Your task to perform on an android device: I am loving the latest songs played by Me and wanted to listen to them again in sequence. Create a new playlist titled My playlist and add the last five played videos to the playlist in the YouTube app.
Image 0: 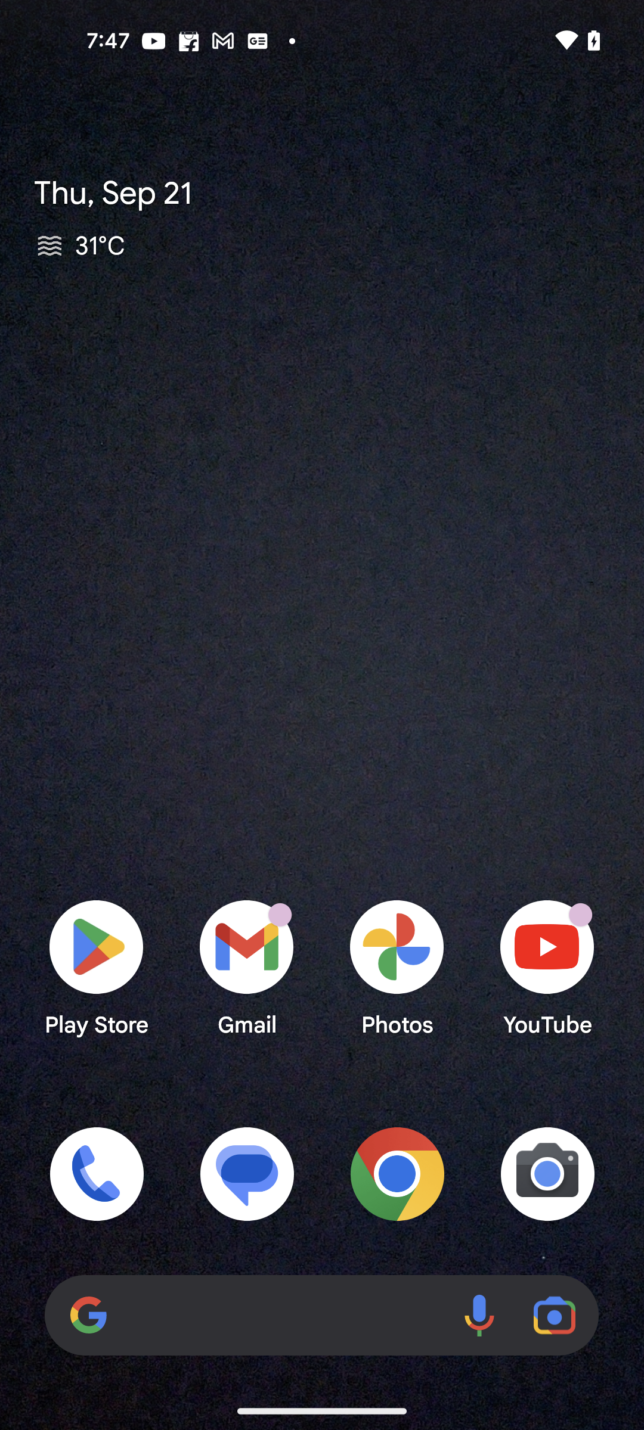
Open the YouTube app
Step 0: open app "YouTube"
Image 1: 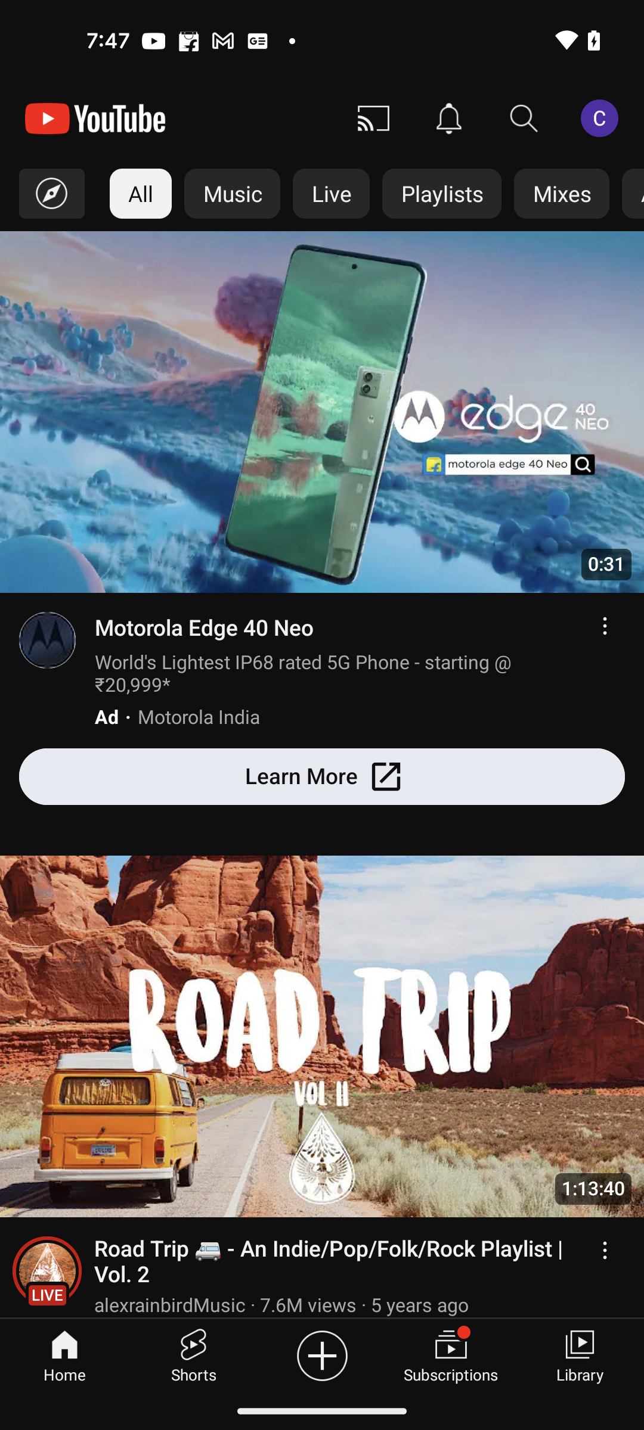
Go to the library section
Step 1: click (580, 1354)
Image 2: 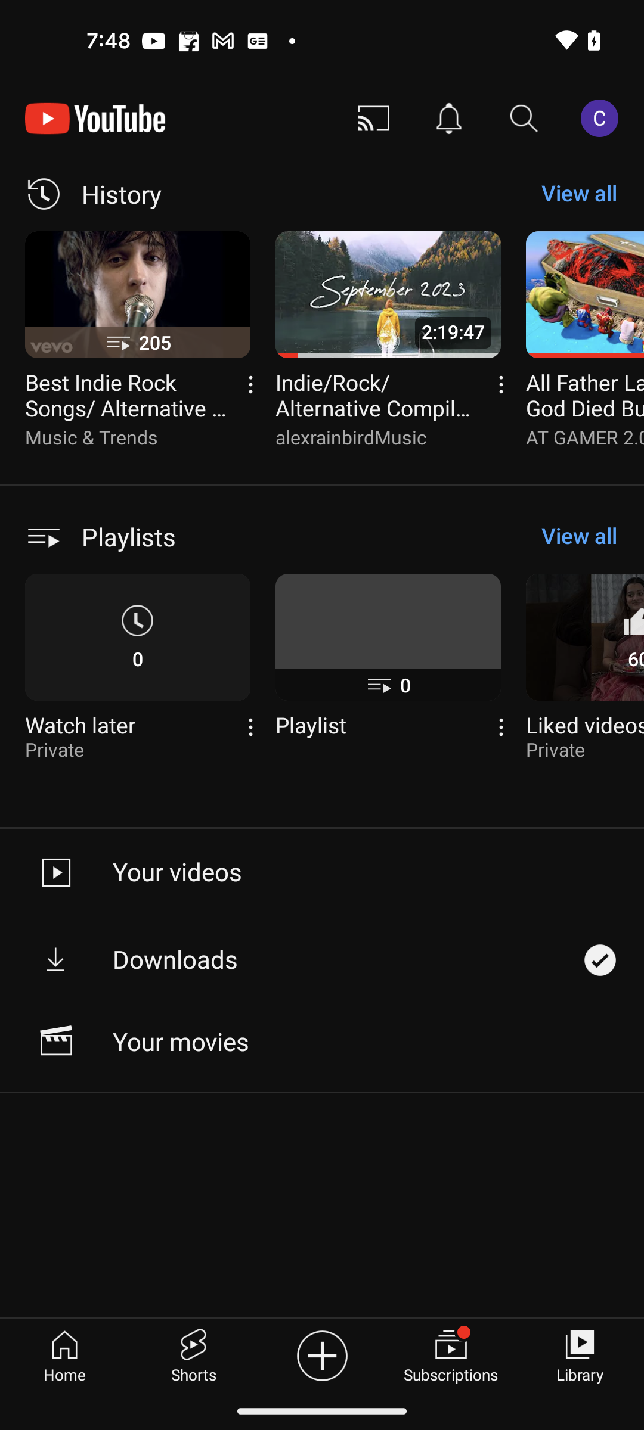
Swipe left the playlists tab
Step 2: scroll right
Image 3: 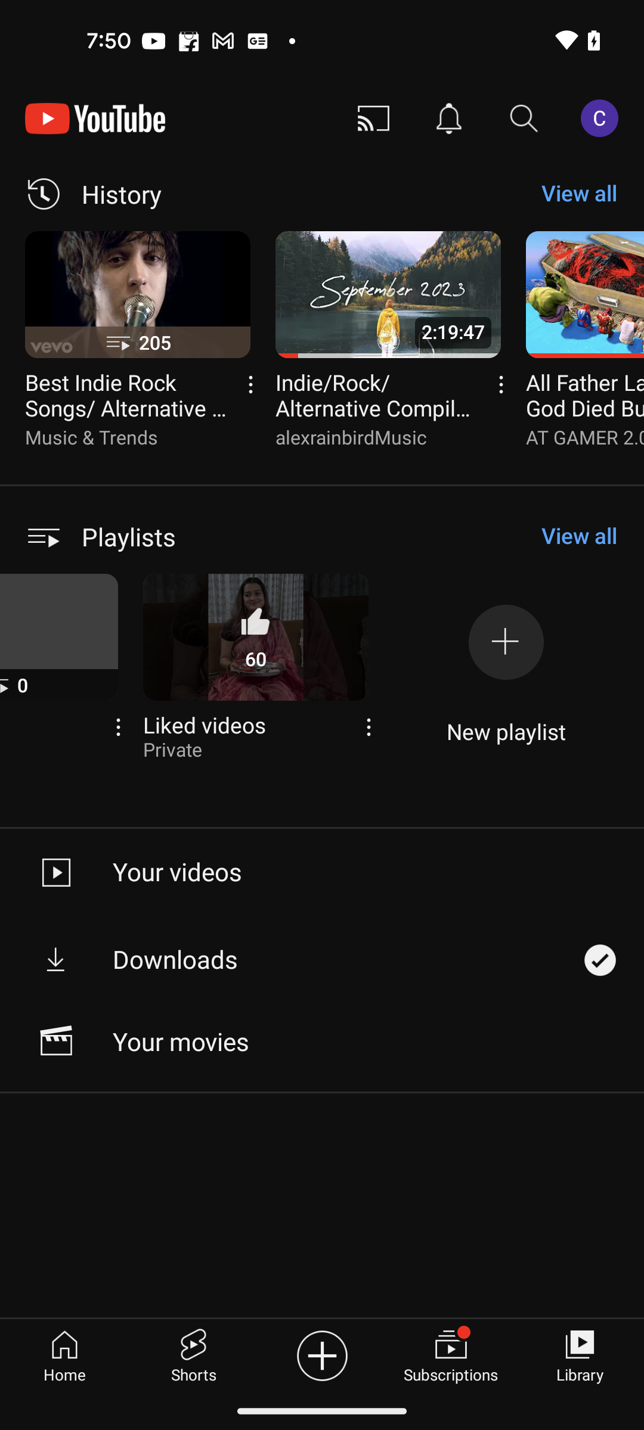
Click on the New playlist button
Step 3: click (483, 643)
Image 4: 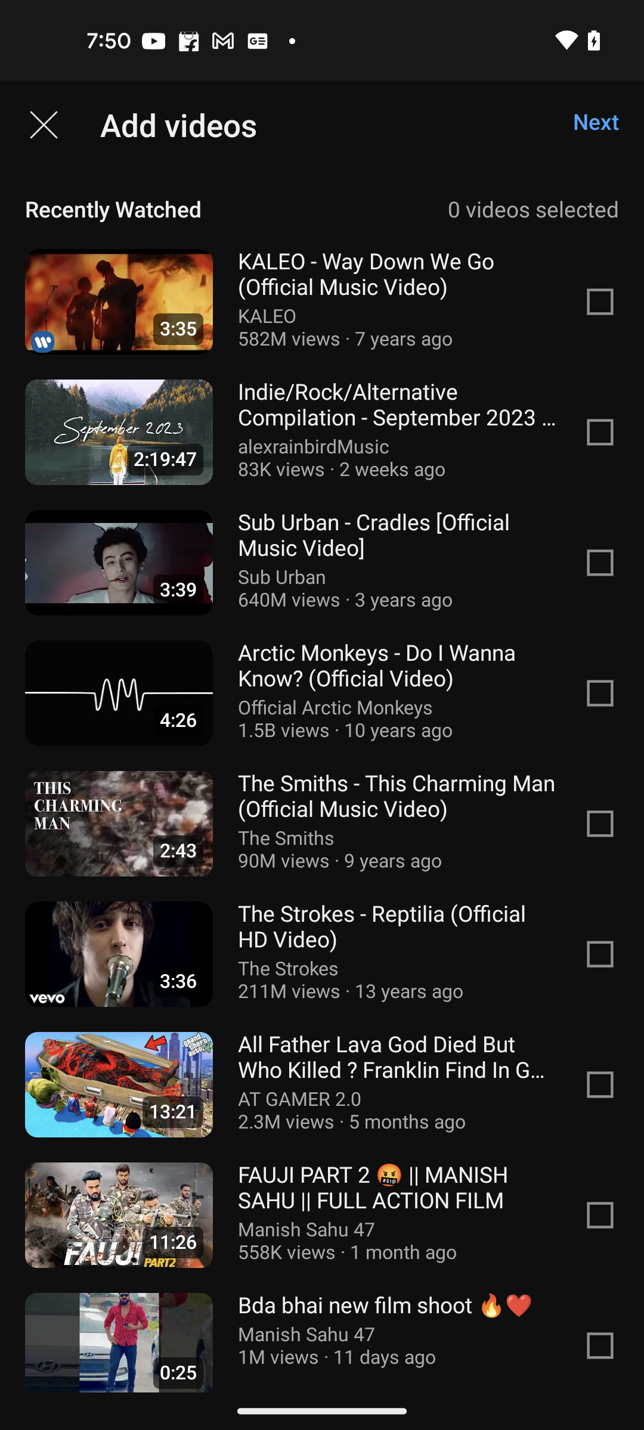
Select the first five videos
Step 4: click (322, 301)
Image 5: 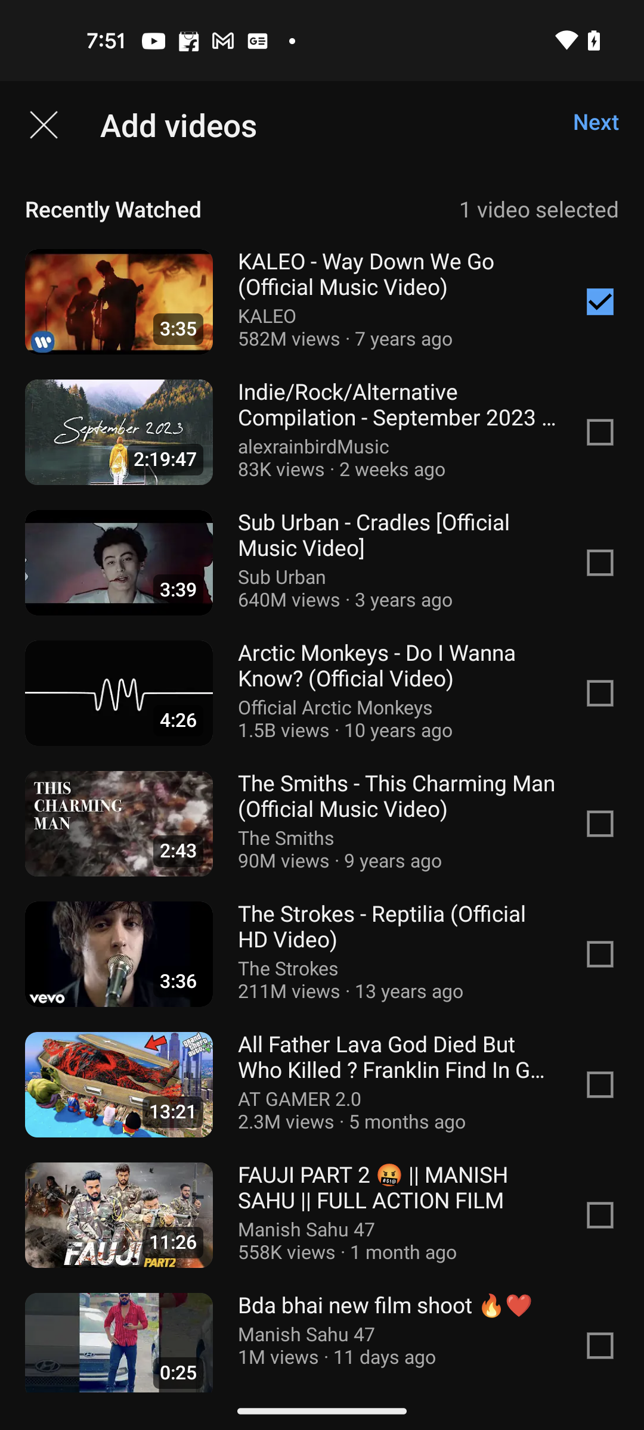
Select the first five videos
Step 5: click (322, 432)
Image 6: 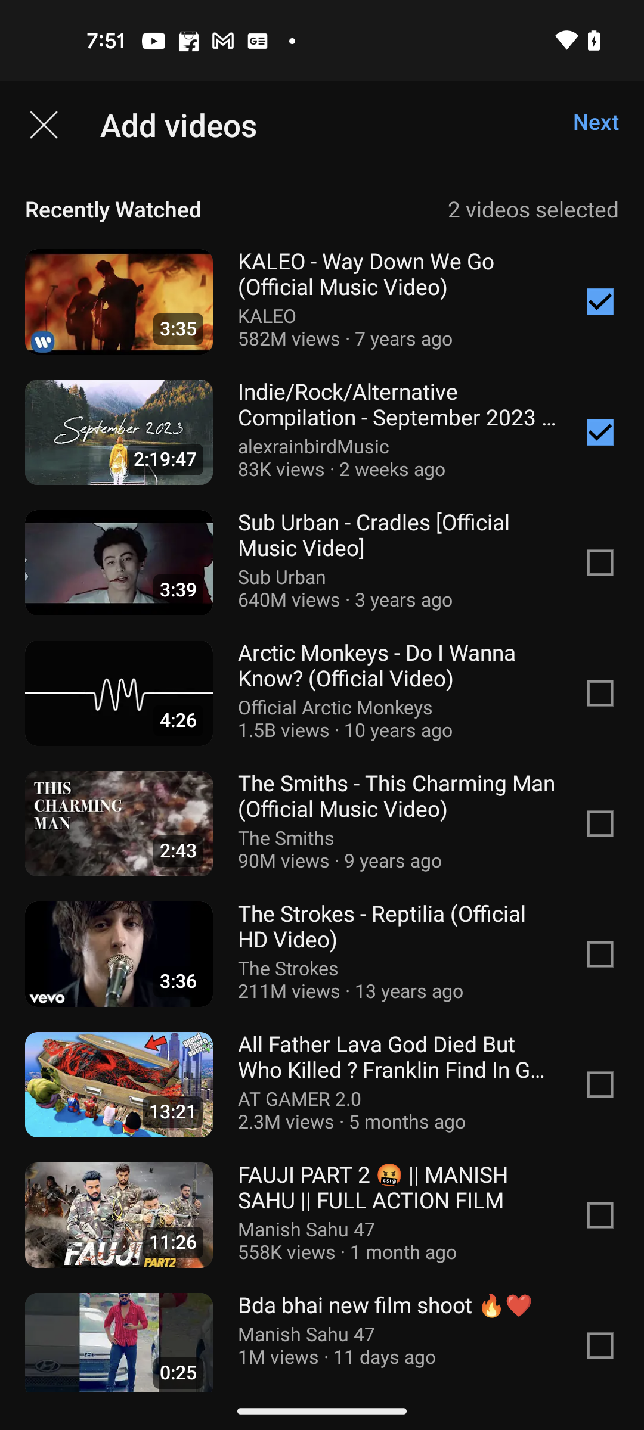
Select the first five videos
Step 6: click (322, 562)
Image 7: 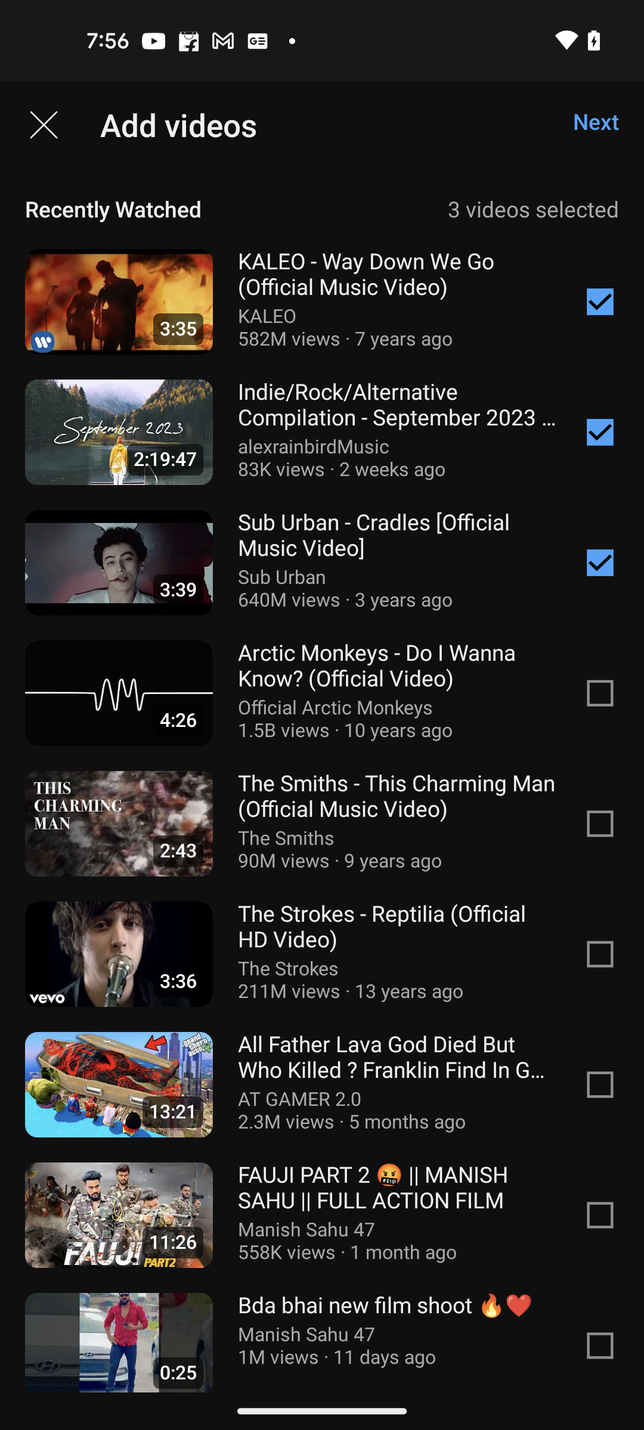
Select the first five videos
Step 7: click (322, 693)
Image 8: 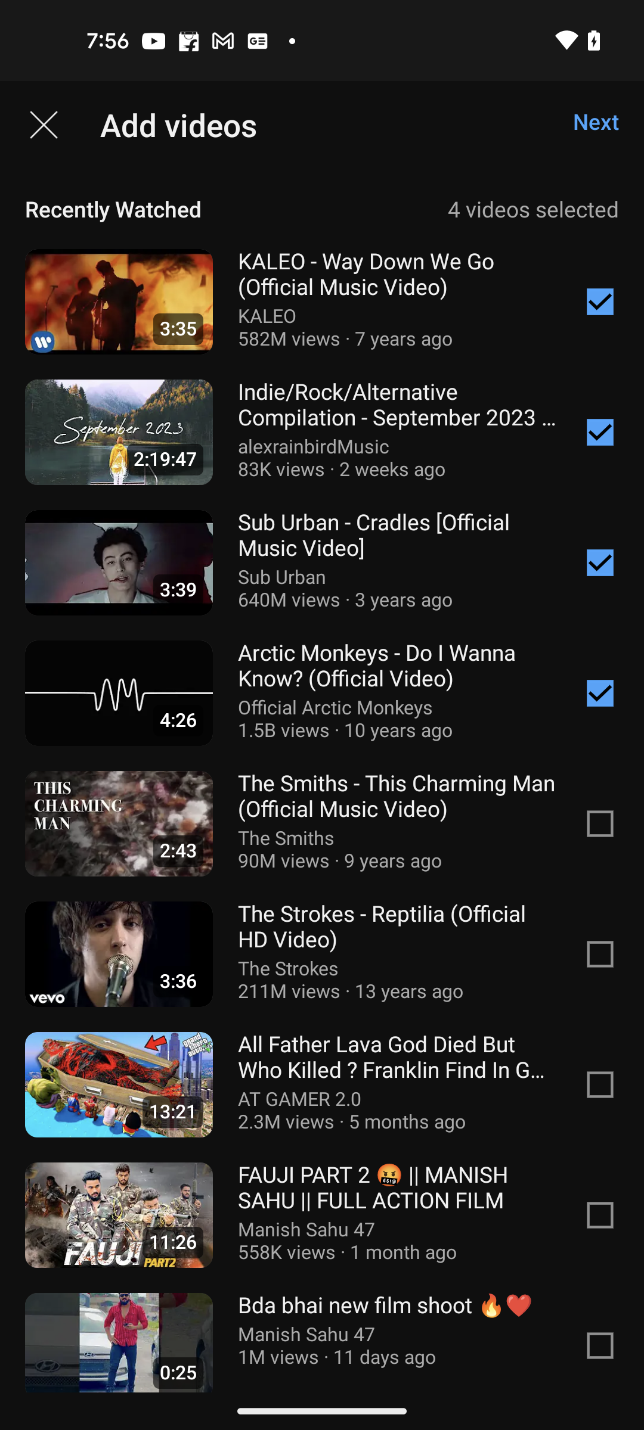
Select the first five videos
Step 8: click (322, 823)
Image 9: 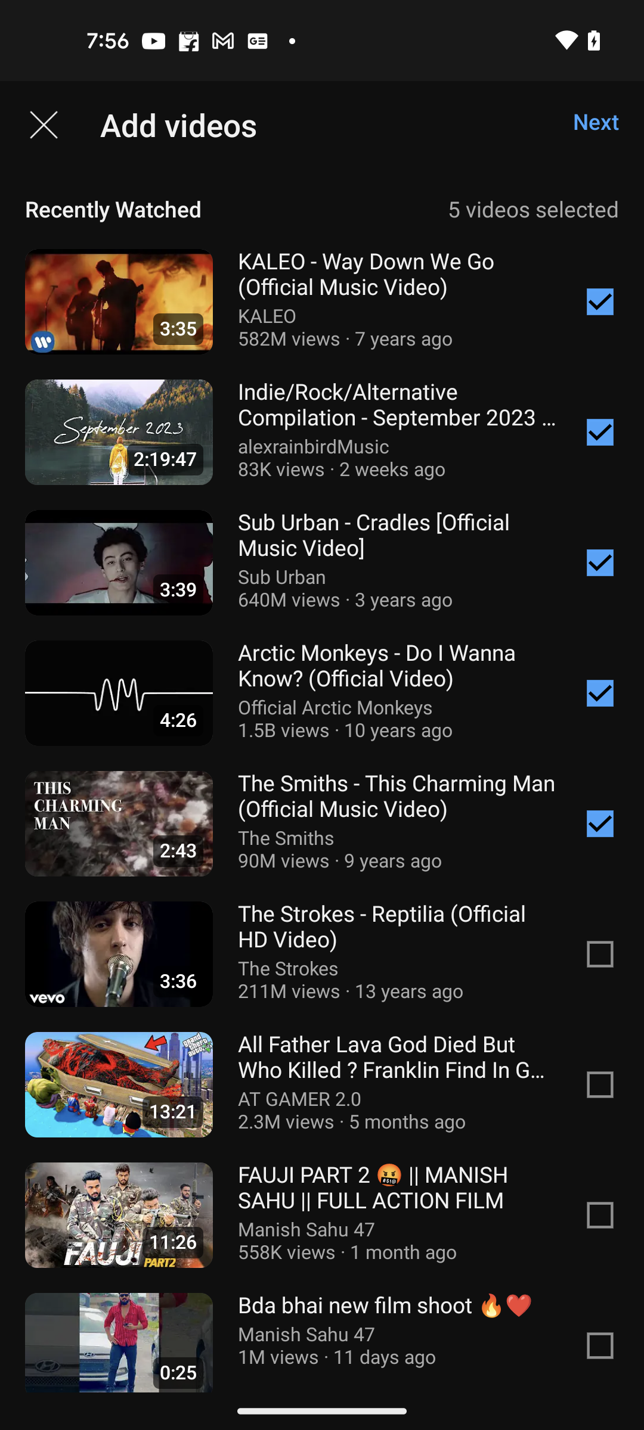
Click on the Next button at the top right corner of the screen
Step 9: click (596, 121)
Image 10: 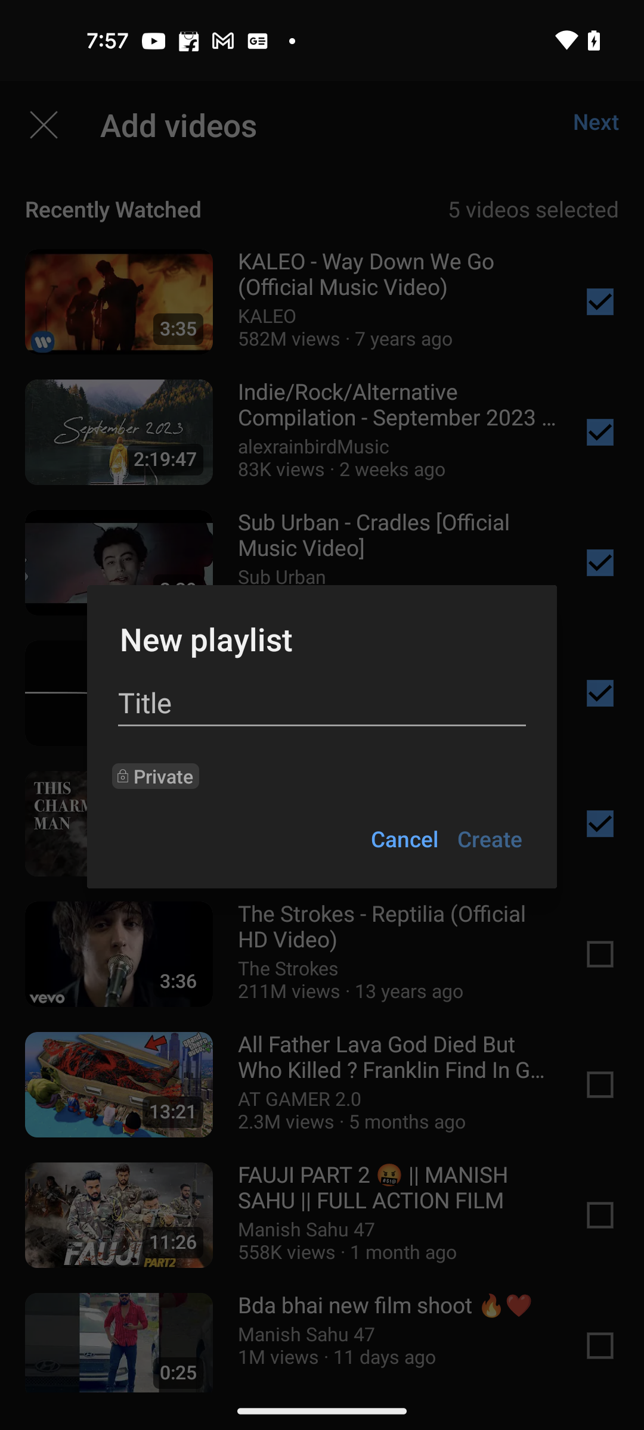
Click on the Title tab in the pop up
Step 10: click (322, 703)
Image 12: 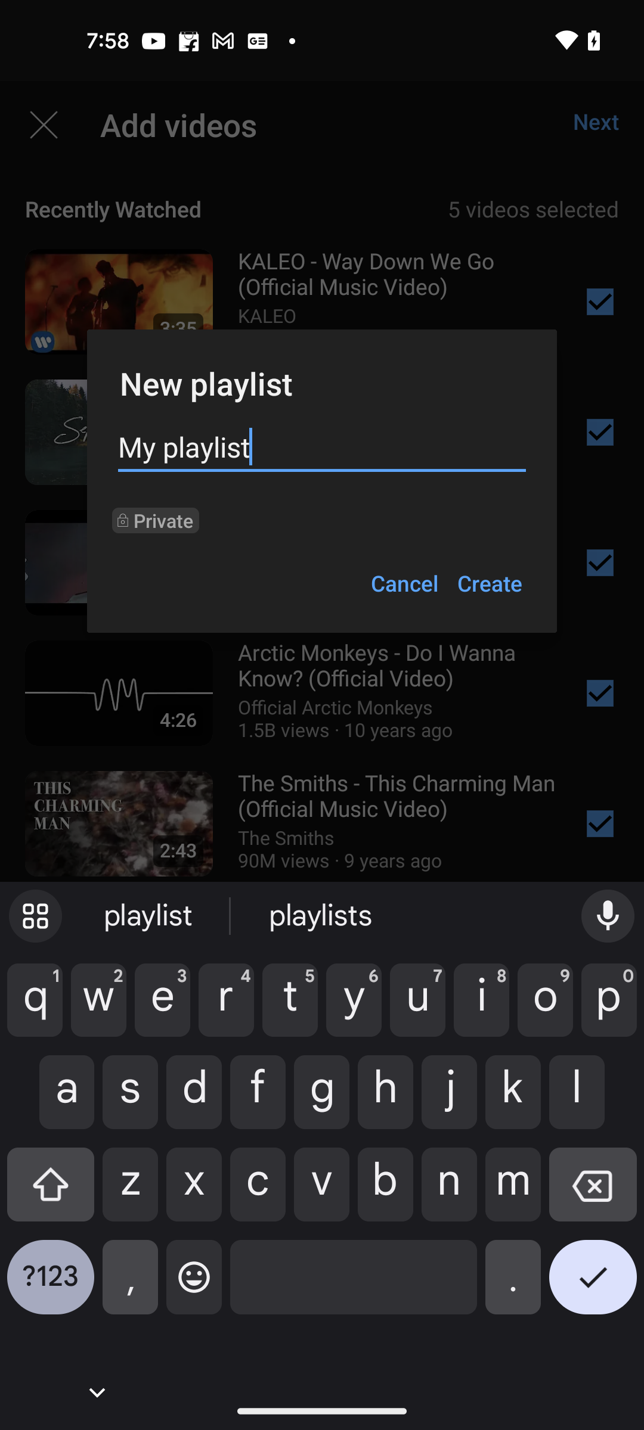
Click on the Create button in the pop up
Step 12: click (490, 583)